Your task to perform on an android device: i would like to view the items that have been added to the cart using the barakat app 
Image 0: 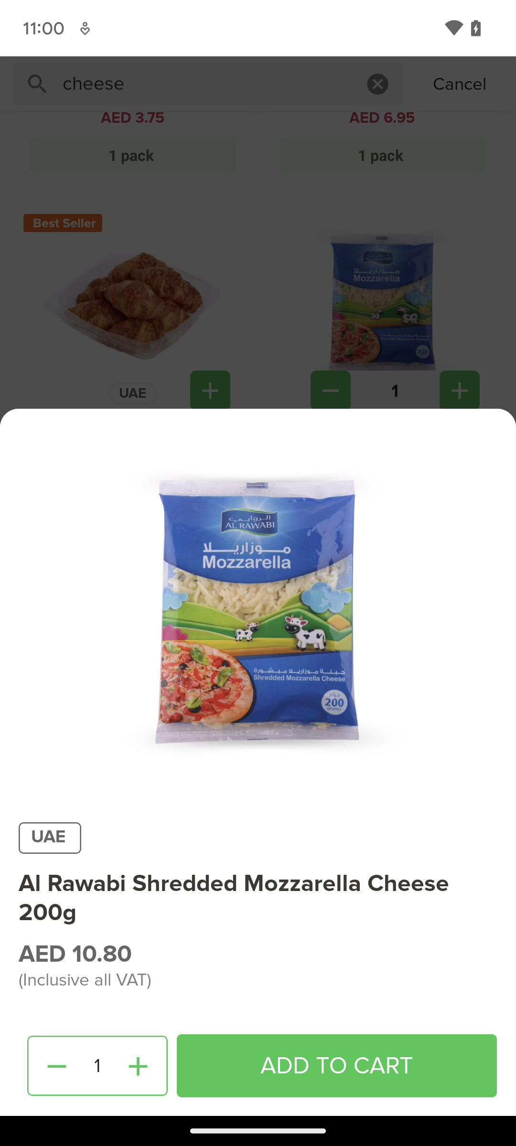
to view the items that have been added to the cart , swipe down the pop up window 
Step 0: click (263, 223)
Image 1: 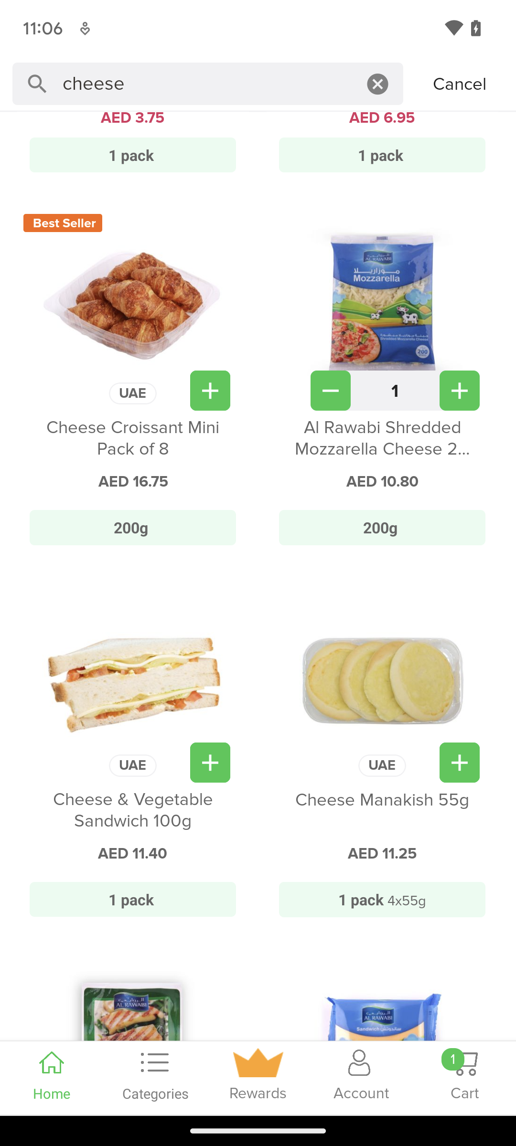
to view the cart list click the bucket icon at the bottom right of the screen
Step 1: click (464, 1072)